Your task to perform on an android device: I am looking for the yoga mat, so search for the StruSS Eco-Friendly Yoga Mats for me on the Myntra app.
Image 0: 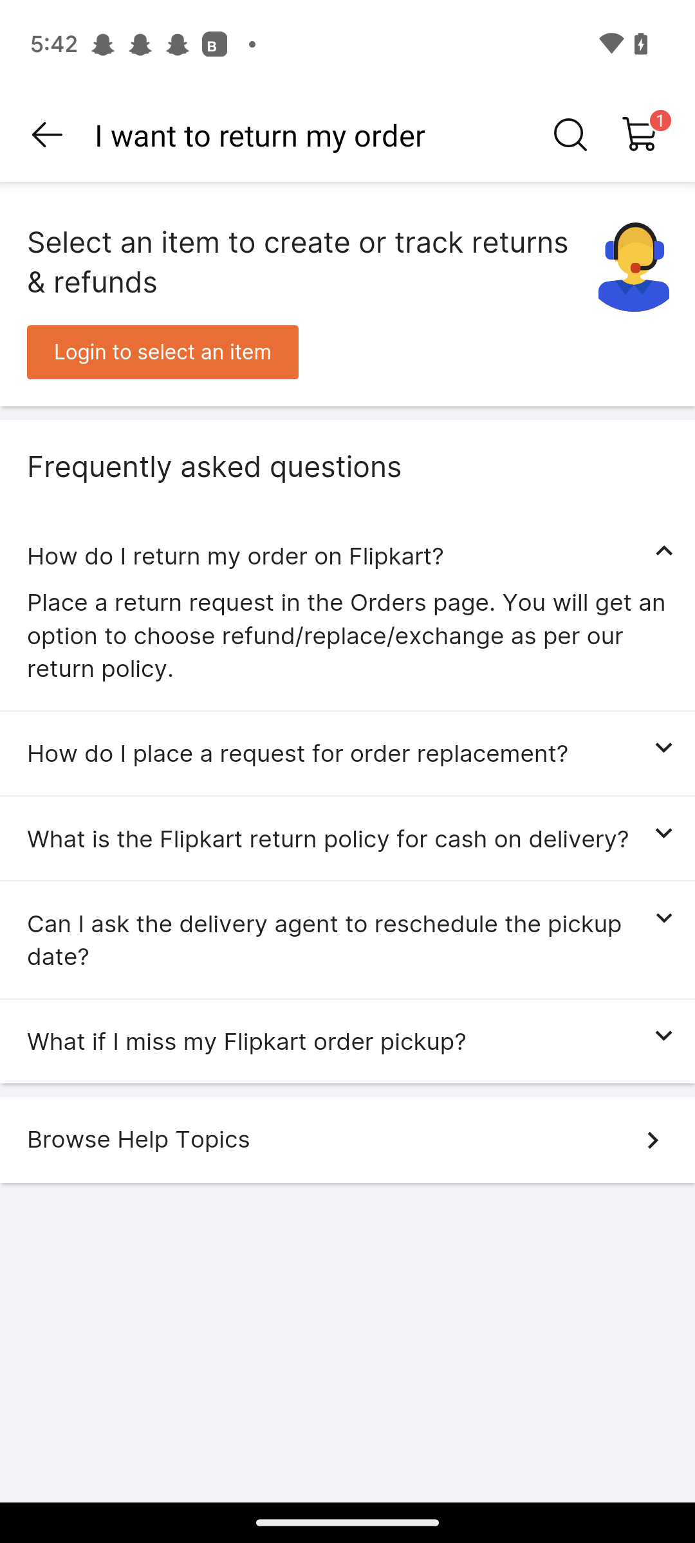
Open the Myntra App.
Step 0: open app "Myntra"
Image 1: 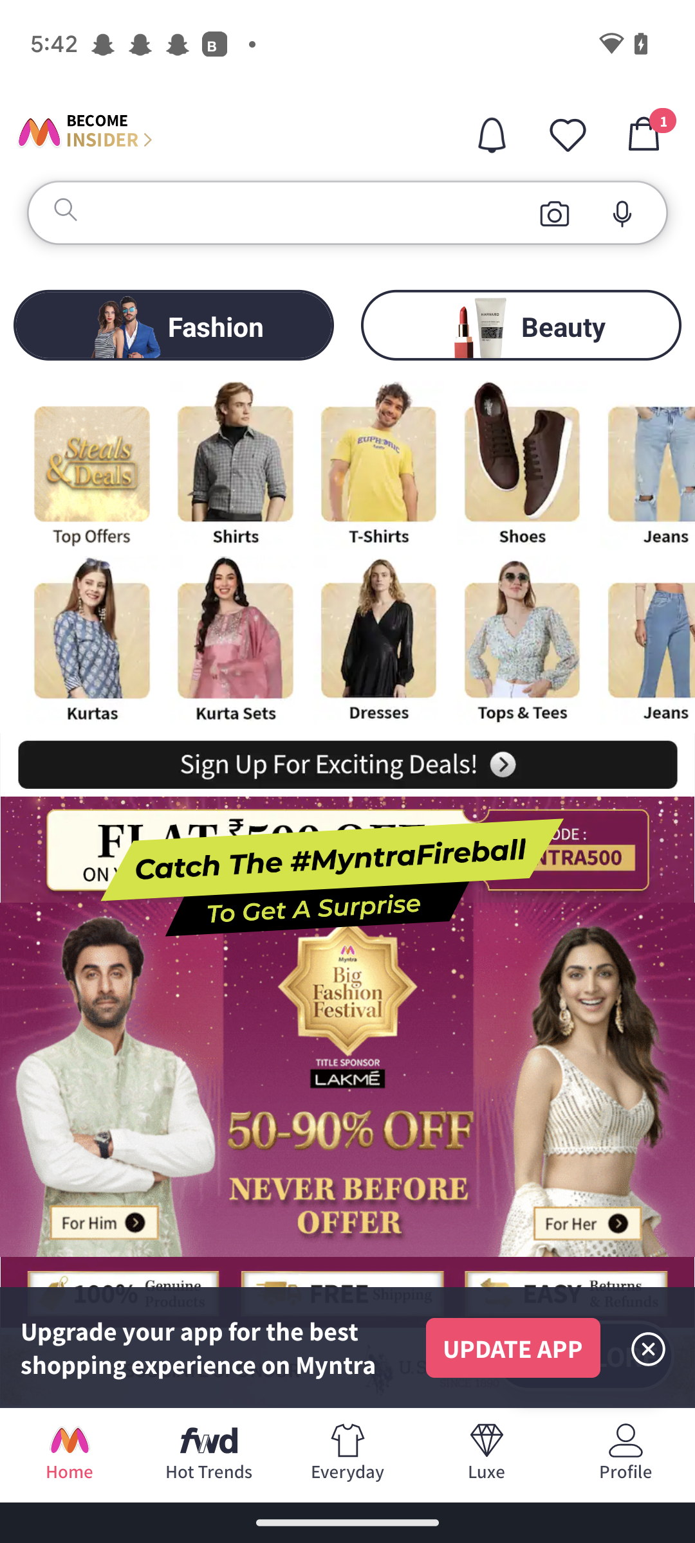
Click on the search icon.
Step 1: click (68, 217)
Image 2: 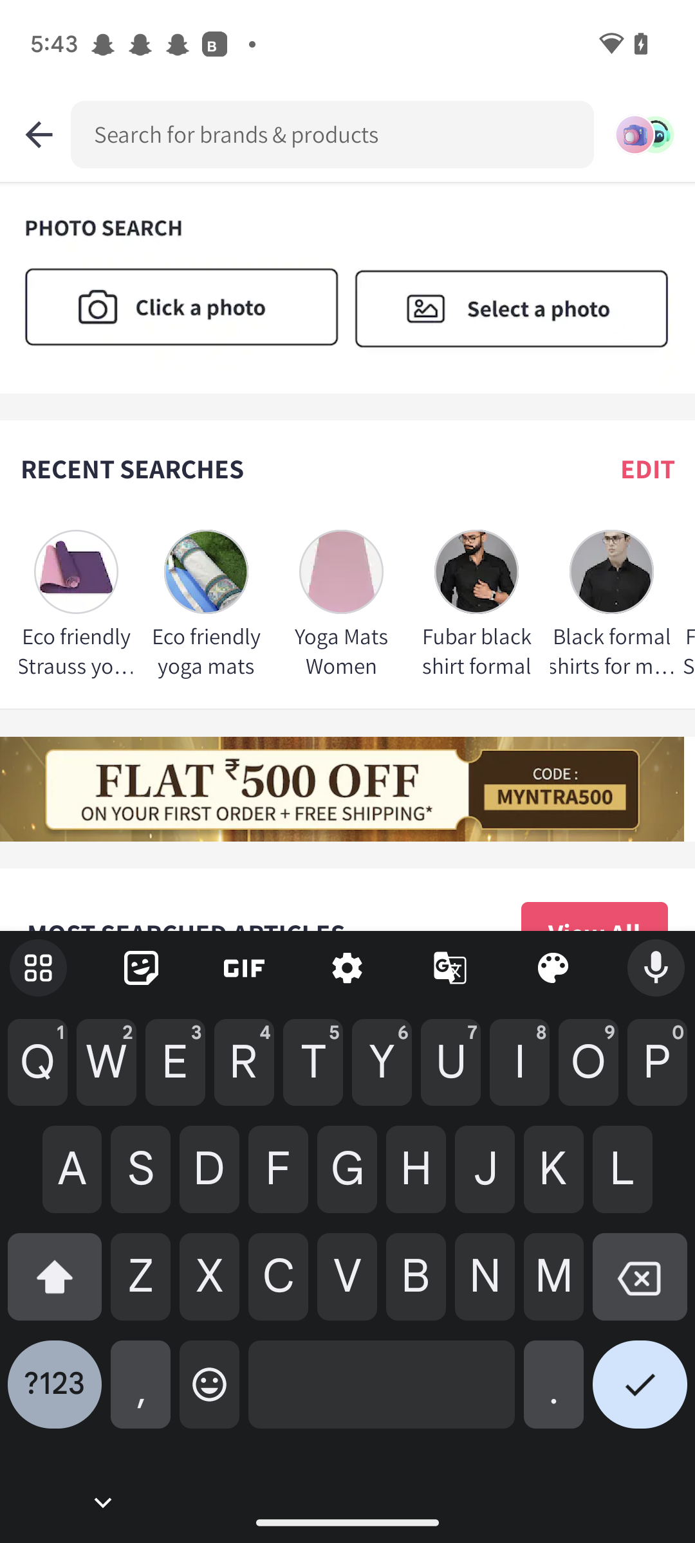
Type  STRAUSS Eco-Friendly Yoga Mats in the search box.
Step 2: type " STRAUSS Eco-Friendly Yoga Mat "
Image 3: 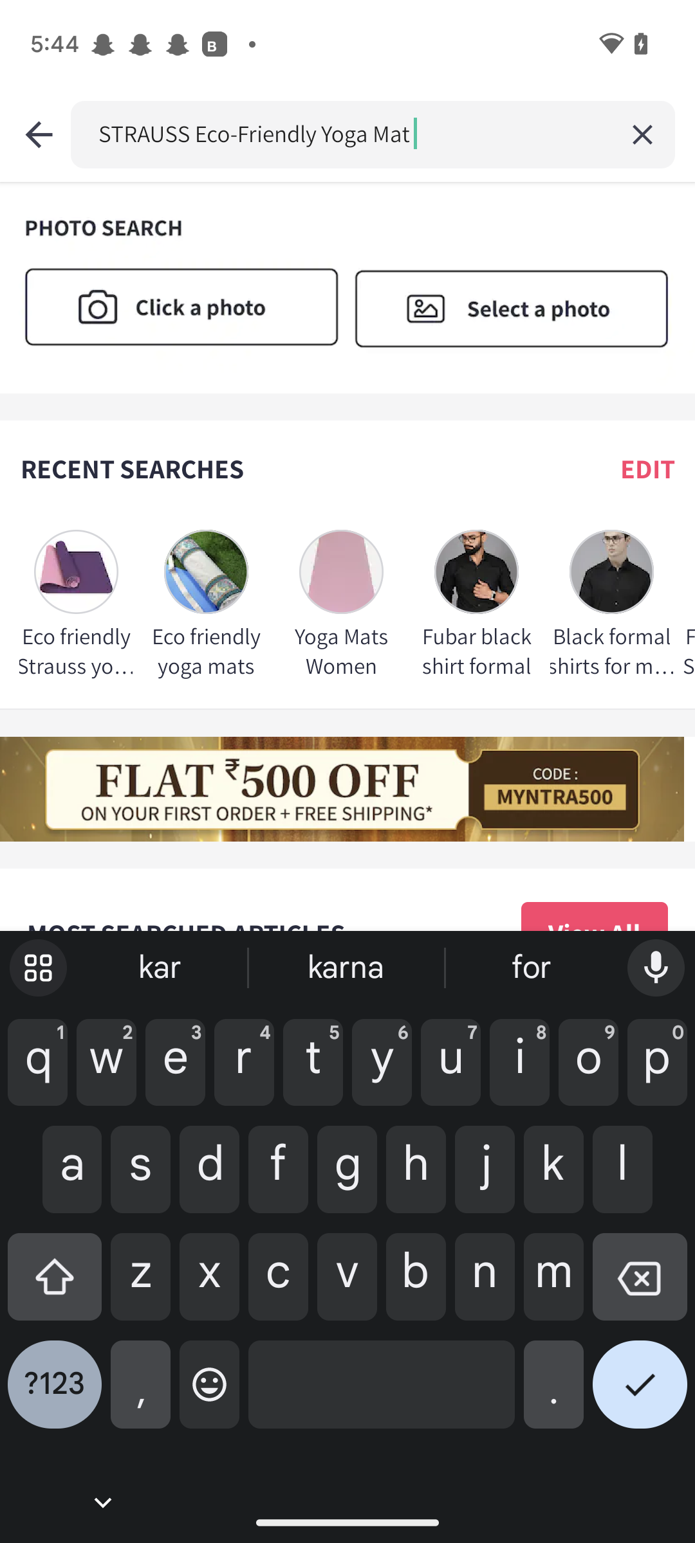
Click on the Right click icon at the bottom right corner of the Keyboard.
Step 3: click (640, 1394)